Your task to perform on an android device: I want to compare other mouse with M325 wireless mouse. Look for other similar products in the Ubuy app.
Image 0: 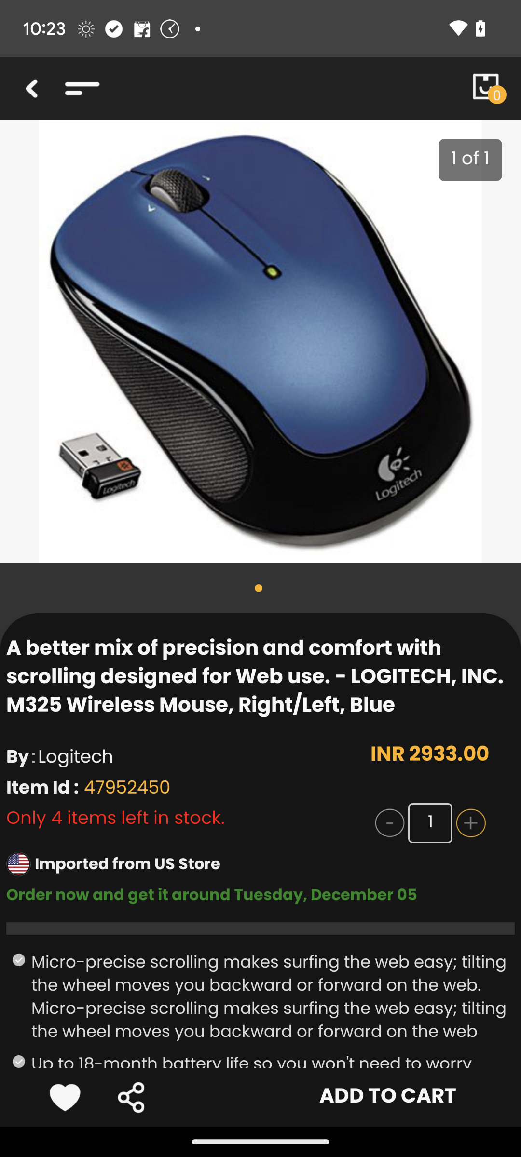
Swipe down to view other similar wireless mouse.
Step 0: scroll down